Your task to perform on an android device: I want to view train schedules on the Railyatri app.
Image 0: 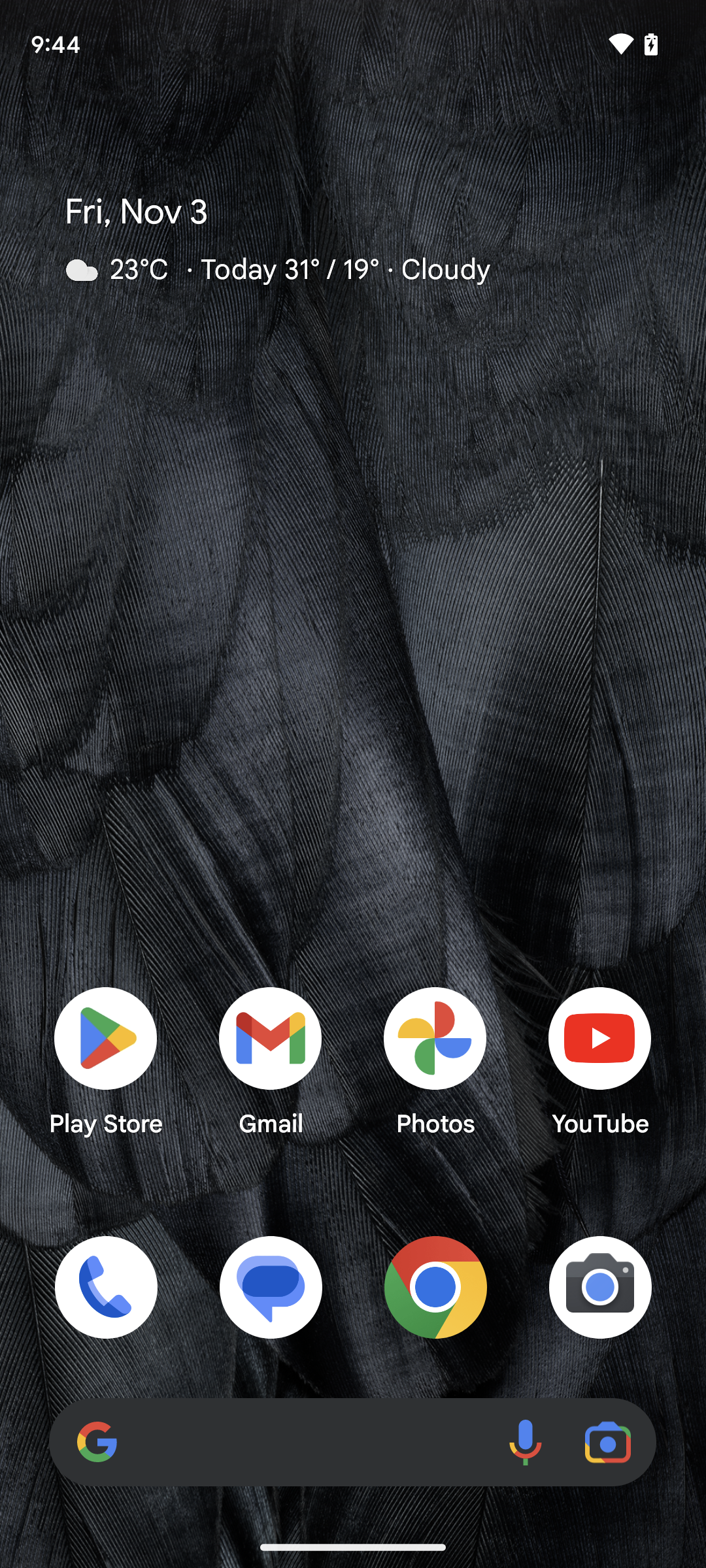
Open the Railyatri app.
Step 0: open app "RailYatri"
Image 1: 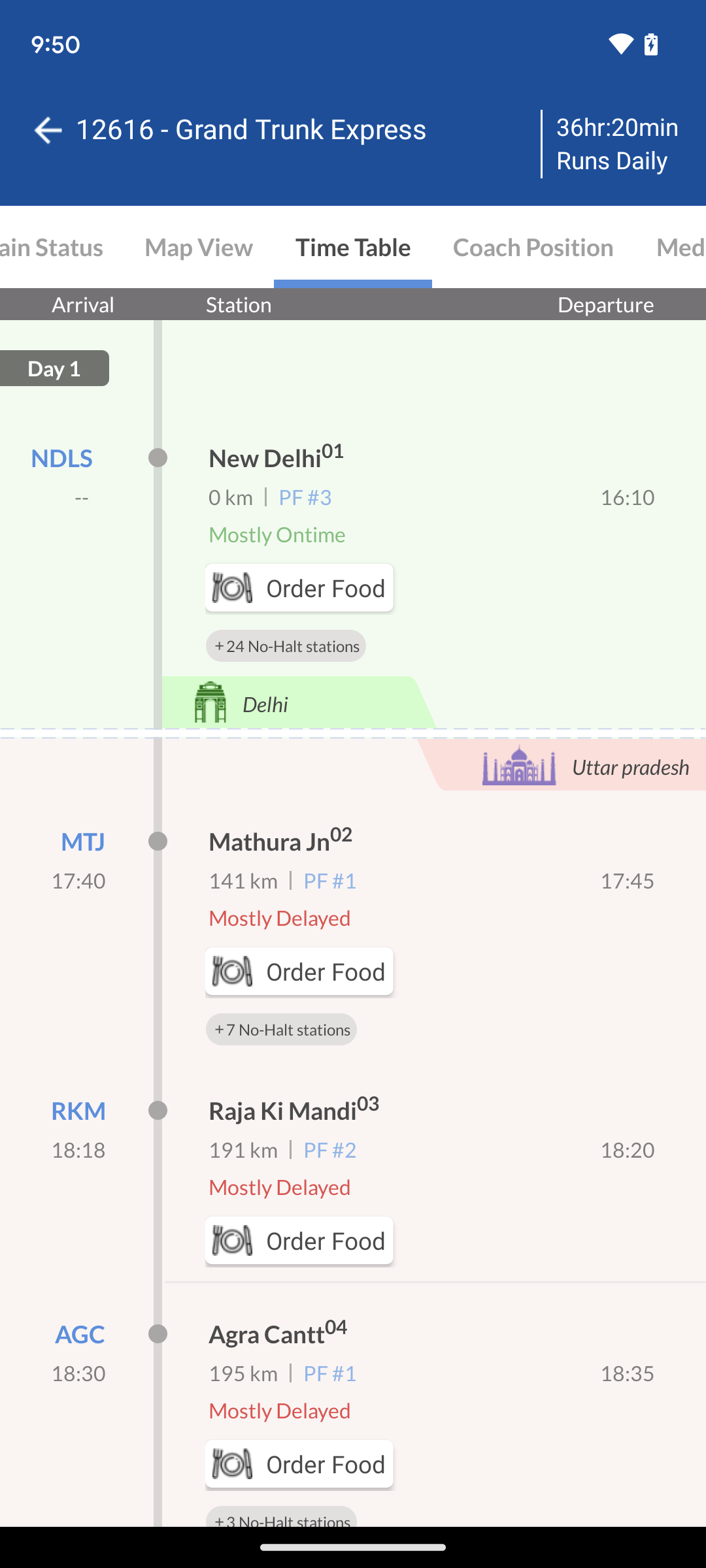
Open the Railyatri app.
Step 1: wait
Image 2: 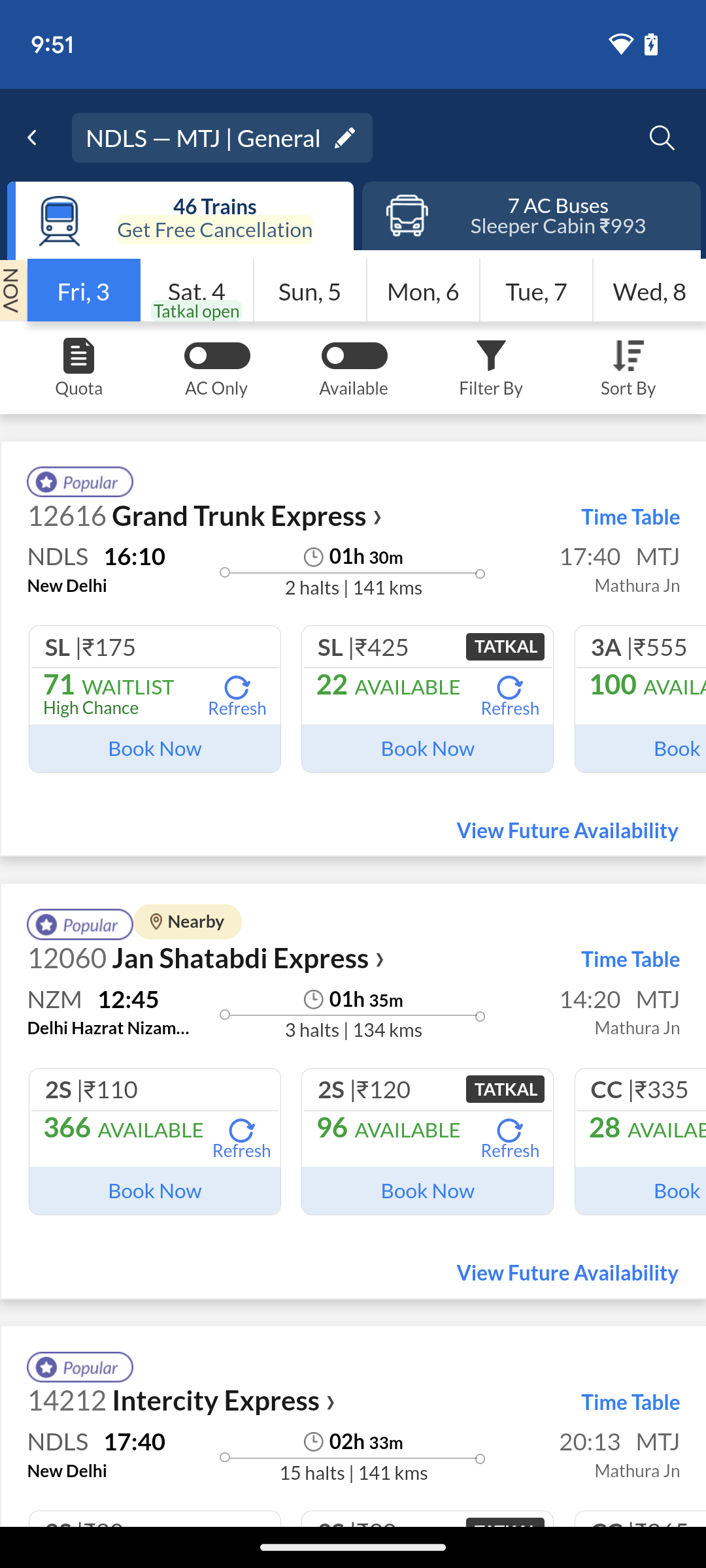
Tap on the time table present at the upper right corner of the screen.
Step 2: click (630, 515)
Image 3: 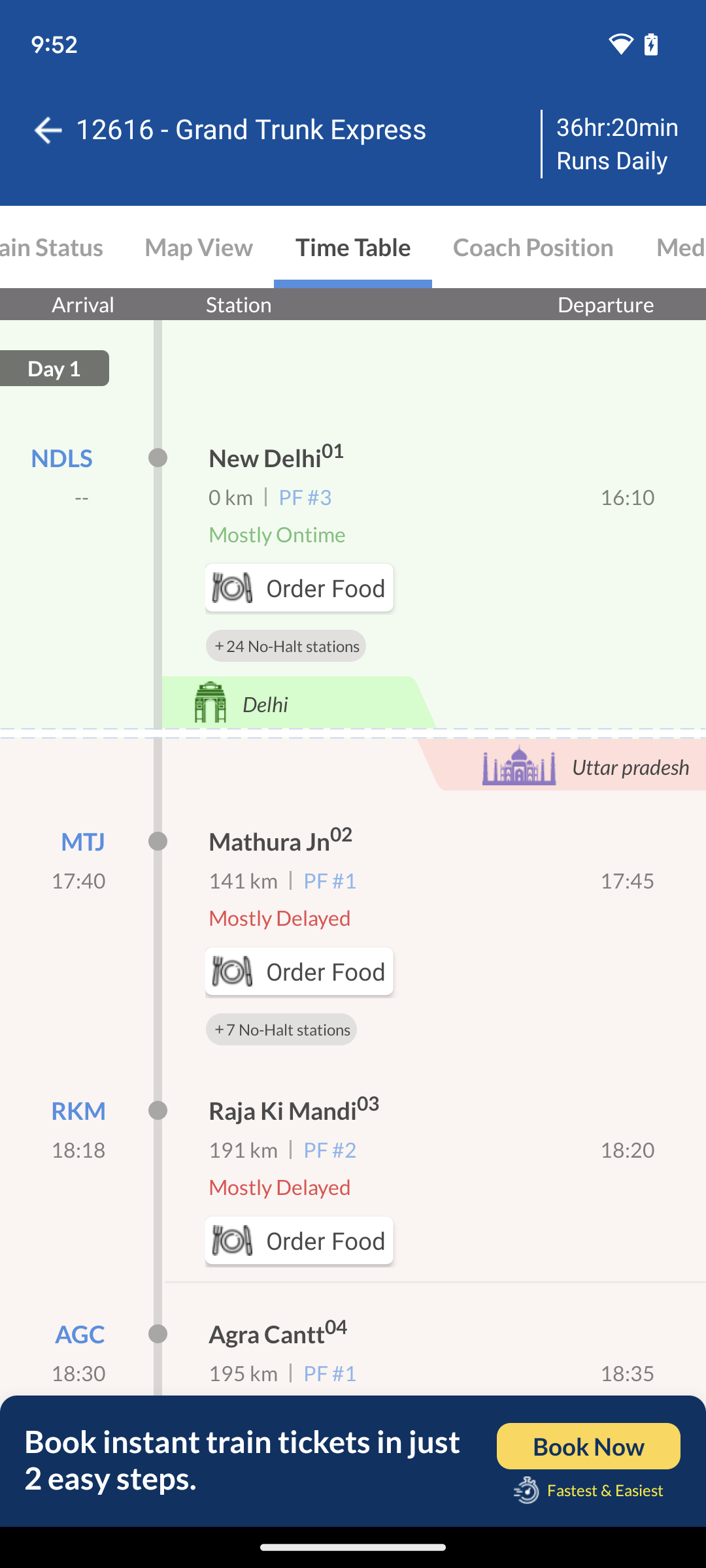
Scroll up to view more station timing.
Step 3: scroll down
Image 4: 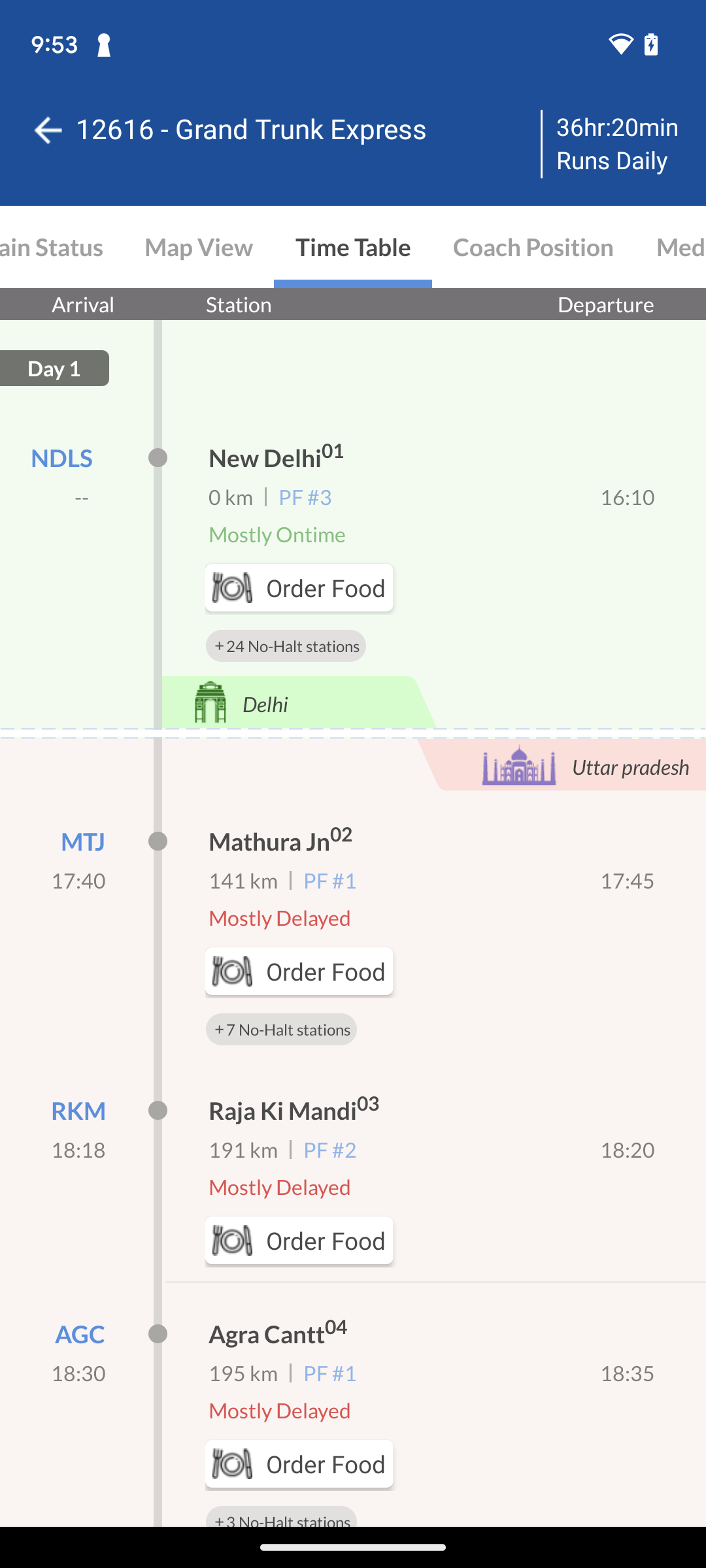
Scroll up to view more station timing.
Step 4: scroll down
Image 5: 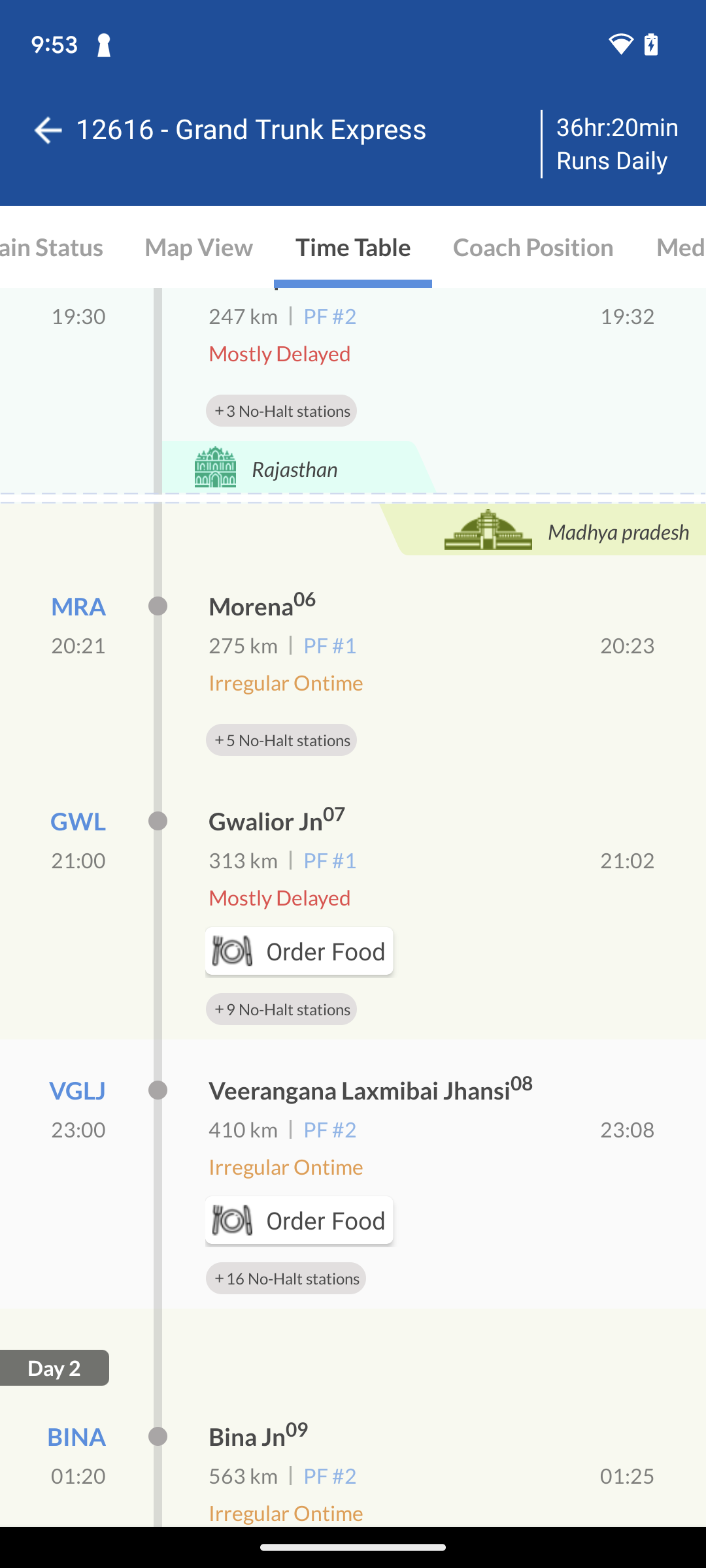
Scroll up to view more station timing.
Step 5: wait
Image 6: 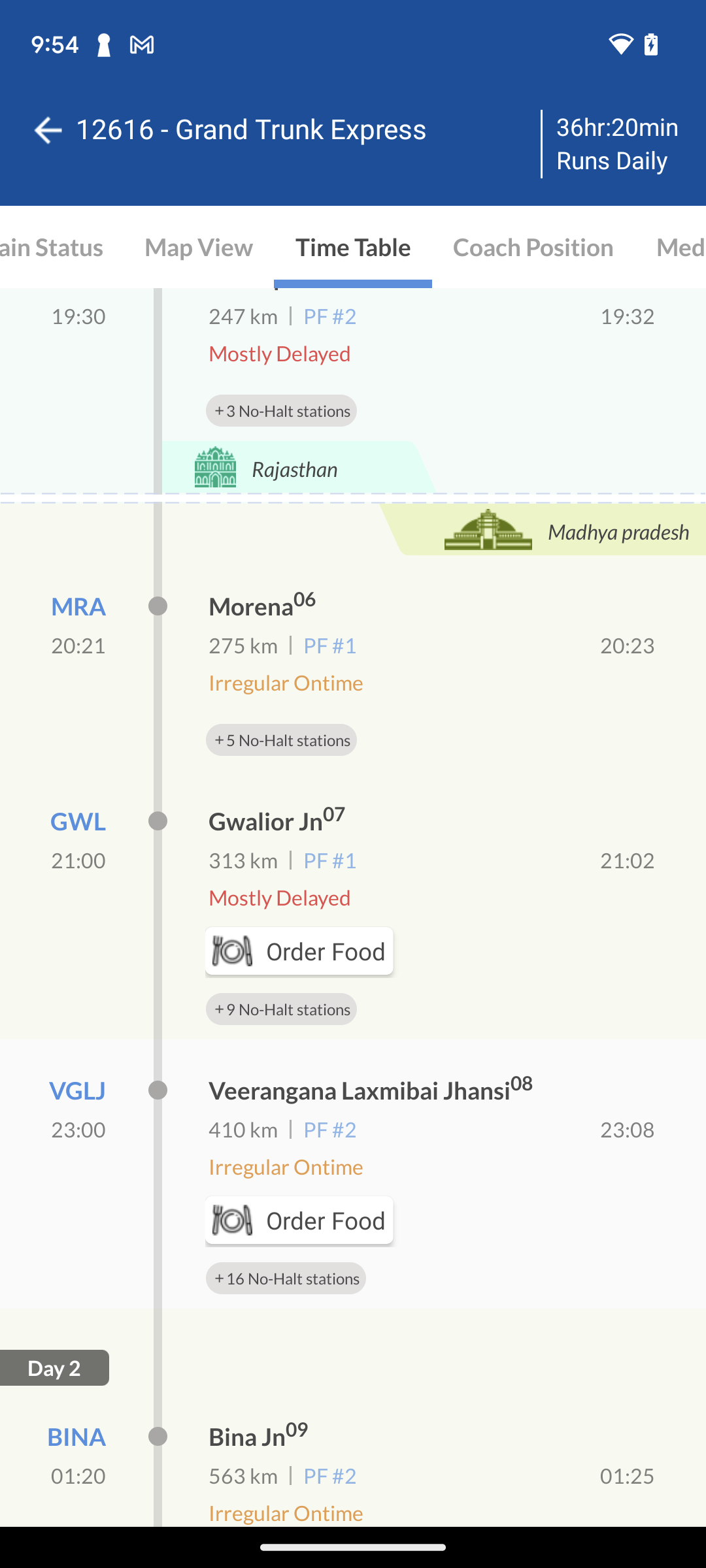
Scroll up to view more station timing.
Step 6: wait
Image 7: 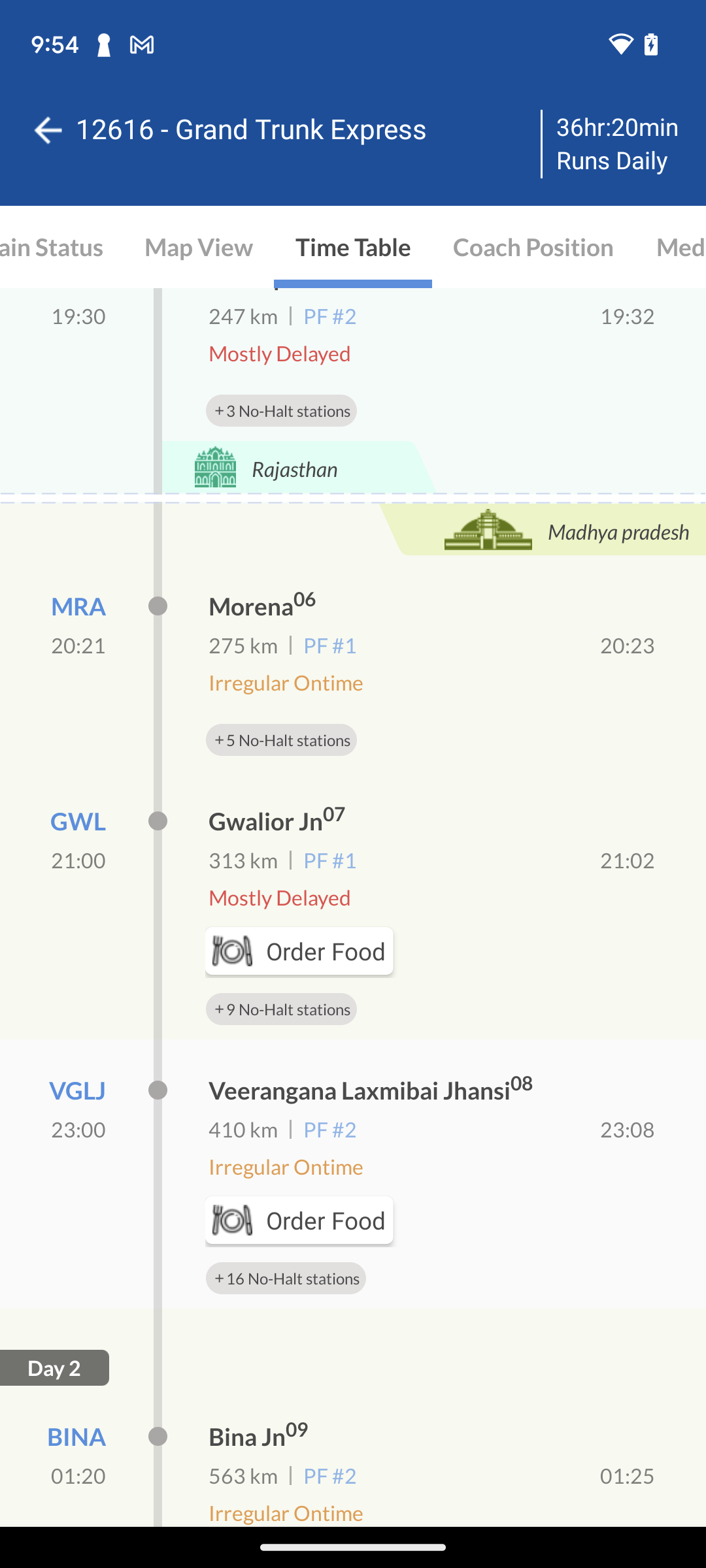
Scroll up to view more station timing.
Step 7: wait